Your task to perform on an android device: Star an eBay email.
Image 0: 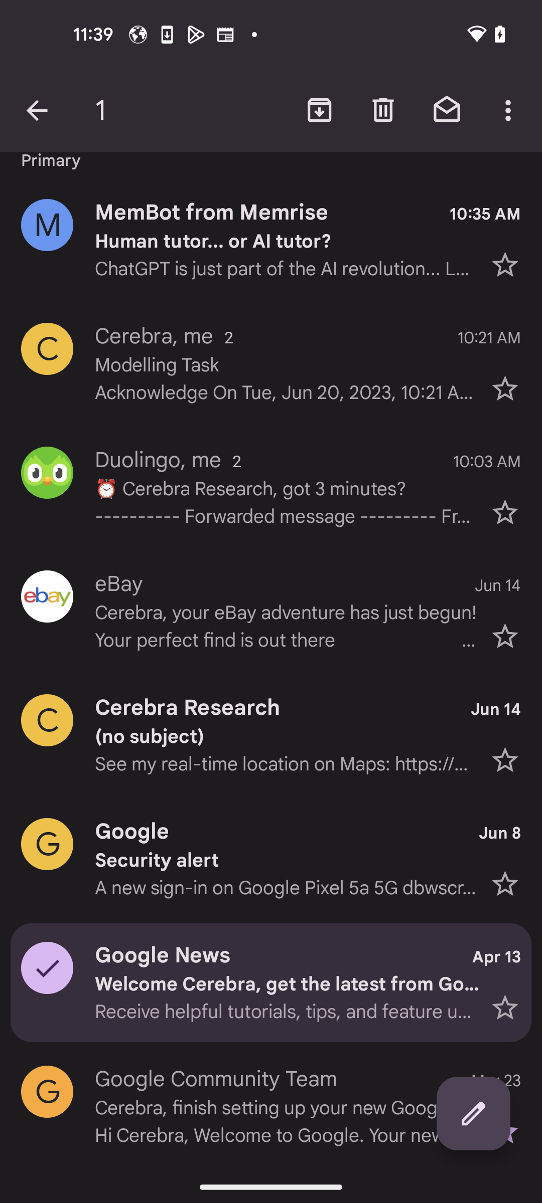
Go back 
Step 0: press back button
Image 1: 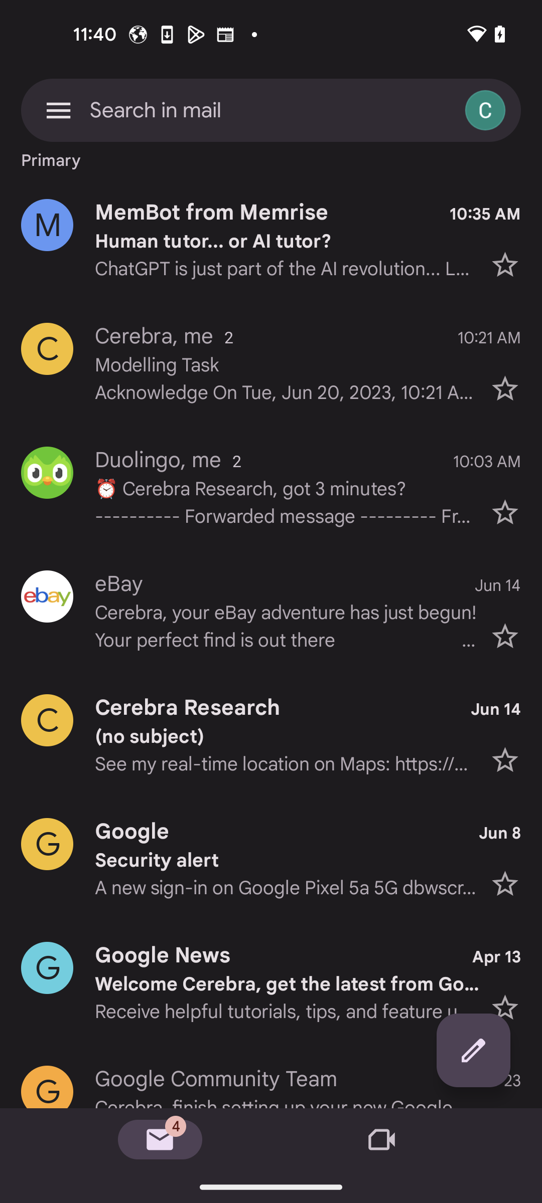
Click on the star icon of eBay mail
Step 1: click (271, 611)